Your task to perform on an android device: Change the video quality from 360 to 480 in the setting.
Image 0: 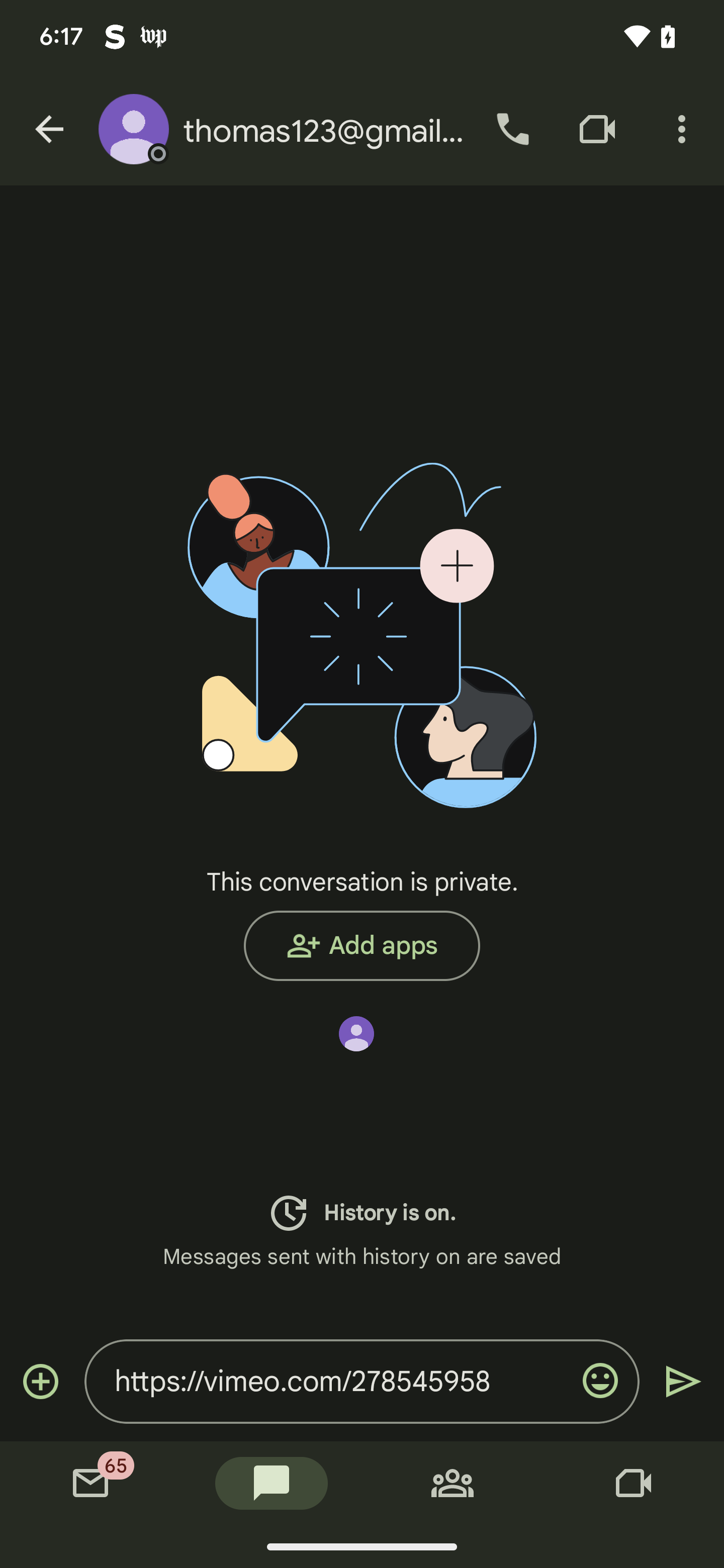
Go back to the previous page
Step 0: press back button
Image 1: 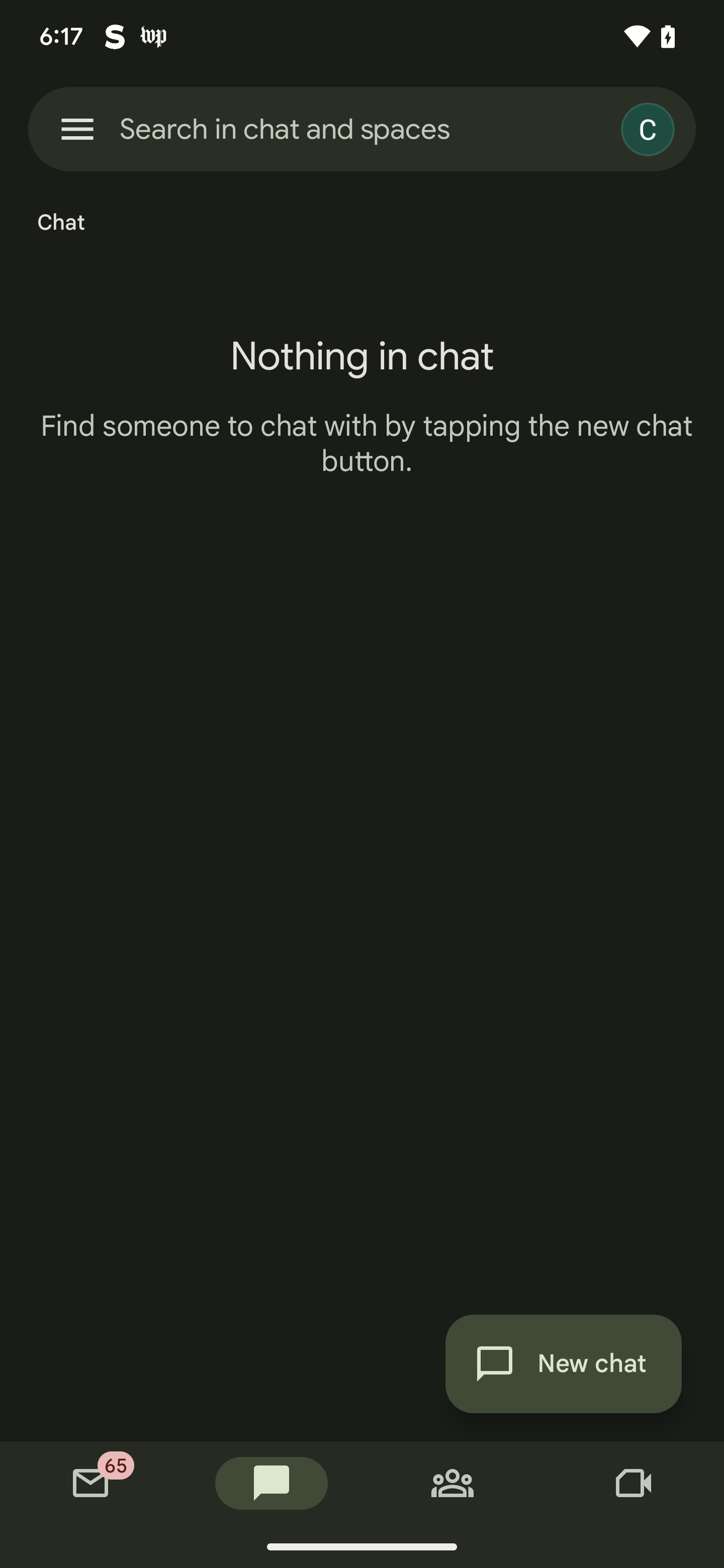
Go back to the previous page
Step 1: press back button
Image 2: 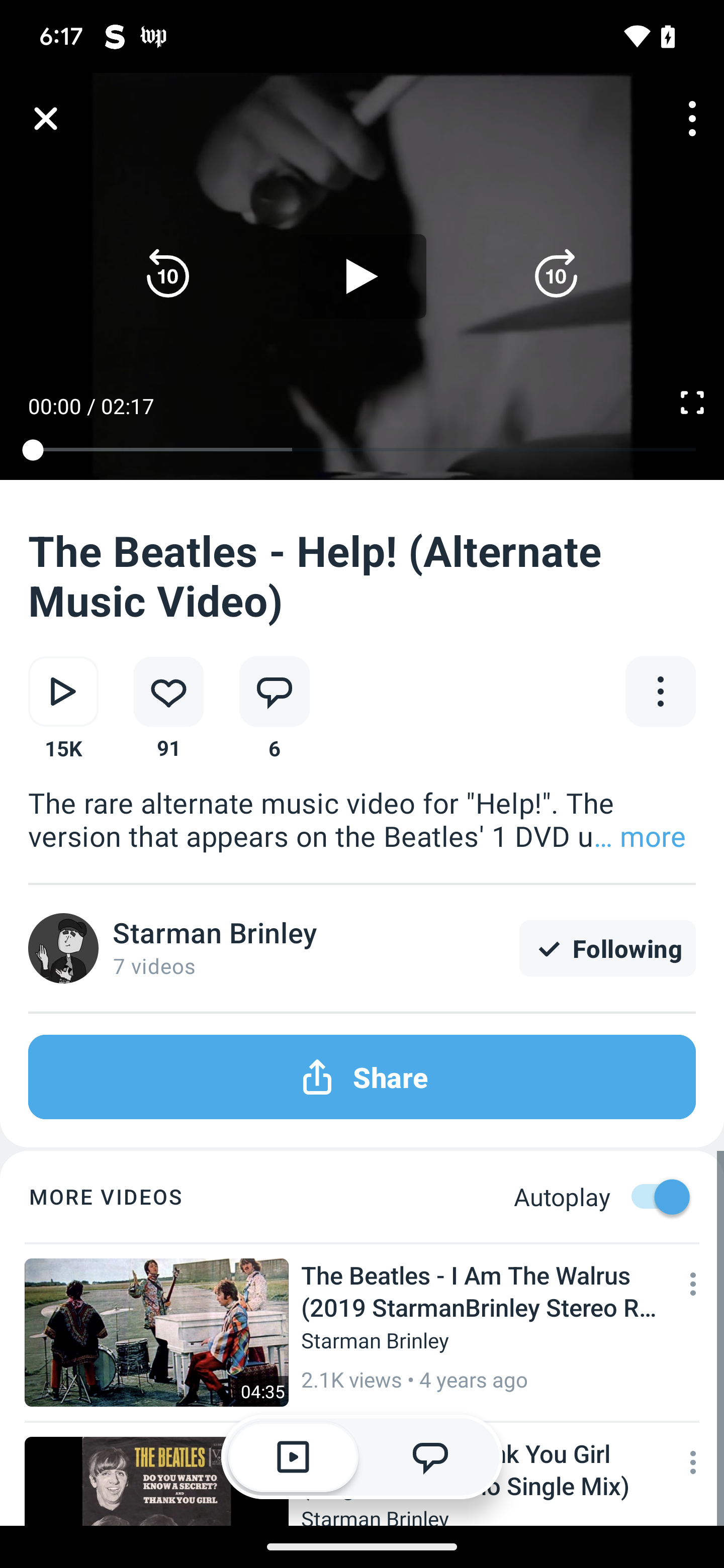
Click on the more option at the top right corner of the screen
Step 2: click (683, 118)
Image 4: 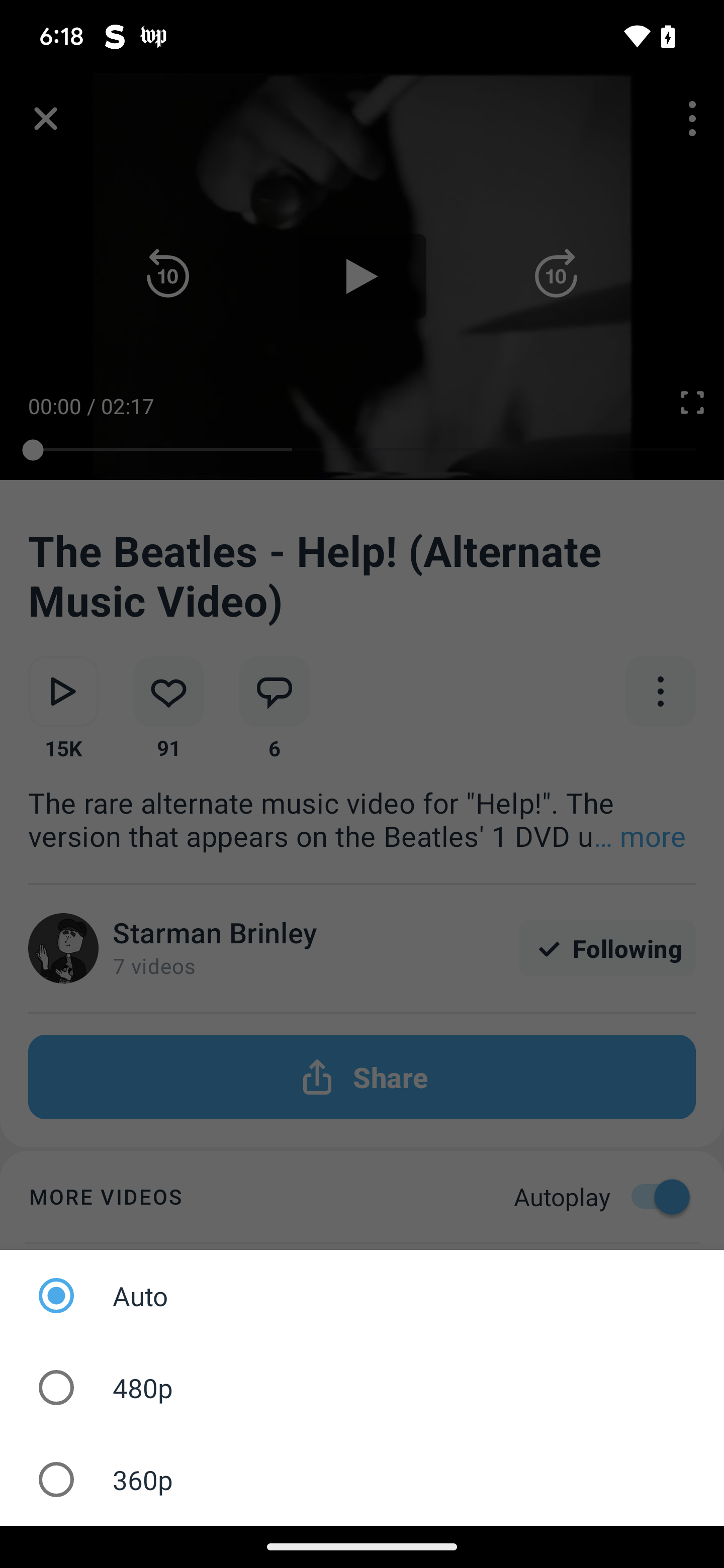
Click on the 480p option
Step 4: click (101, 1388)